Your task to perform on an android device: My sister Mared is inspired by the results I've achieved and wants to join me in my workout plan. I'm sharing my progress report with her at maredharris@gmail.com.
Image 0: 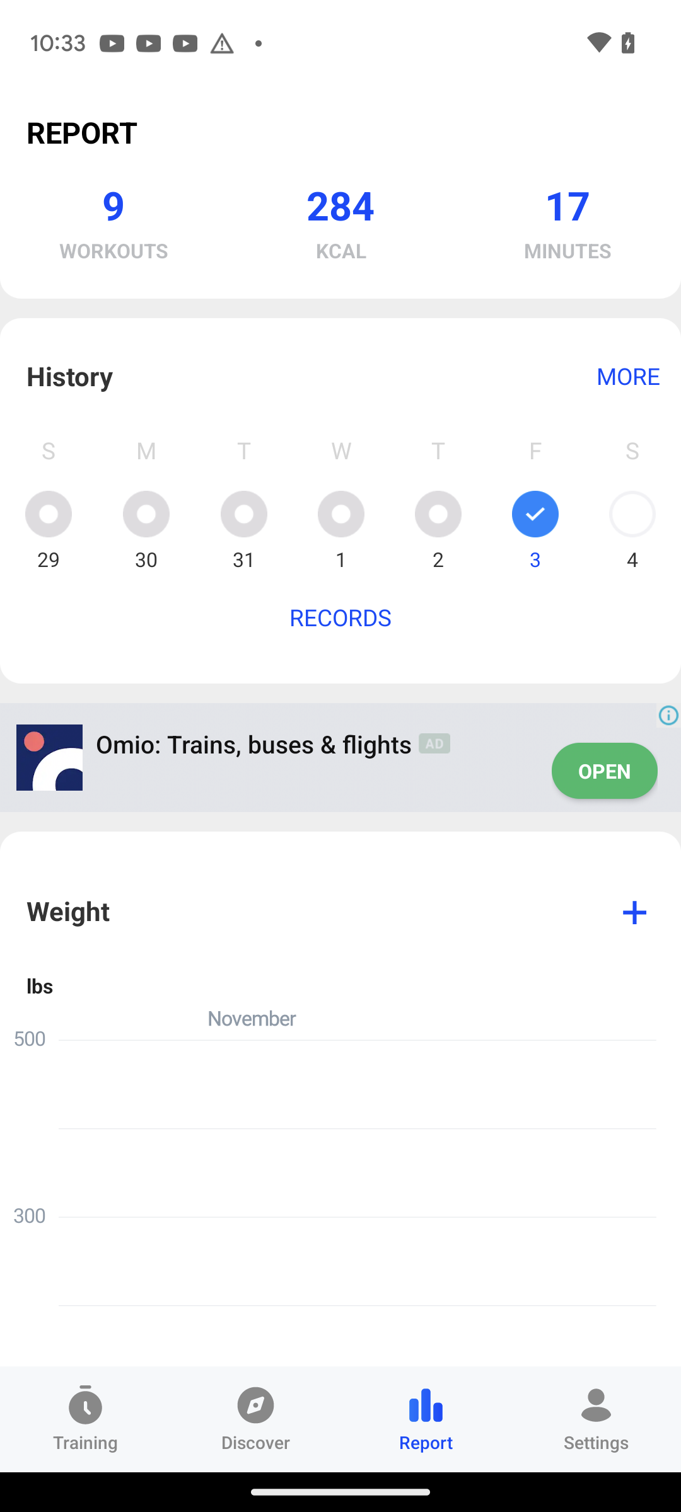
Click on settings option at the bottom right of the screen
Step 0: click (596, 1419)
Image 1: 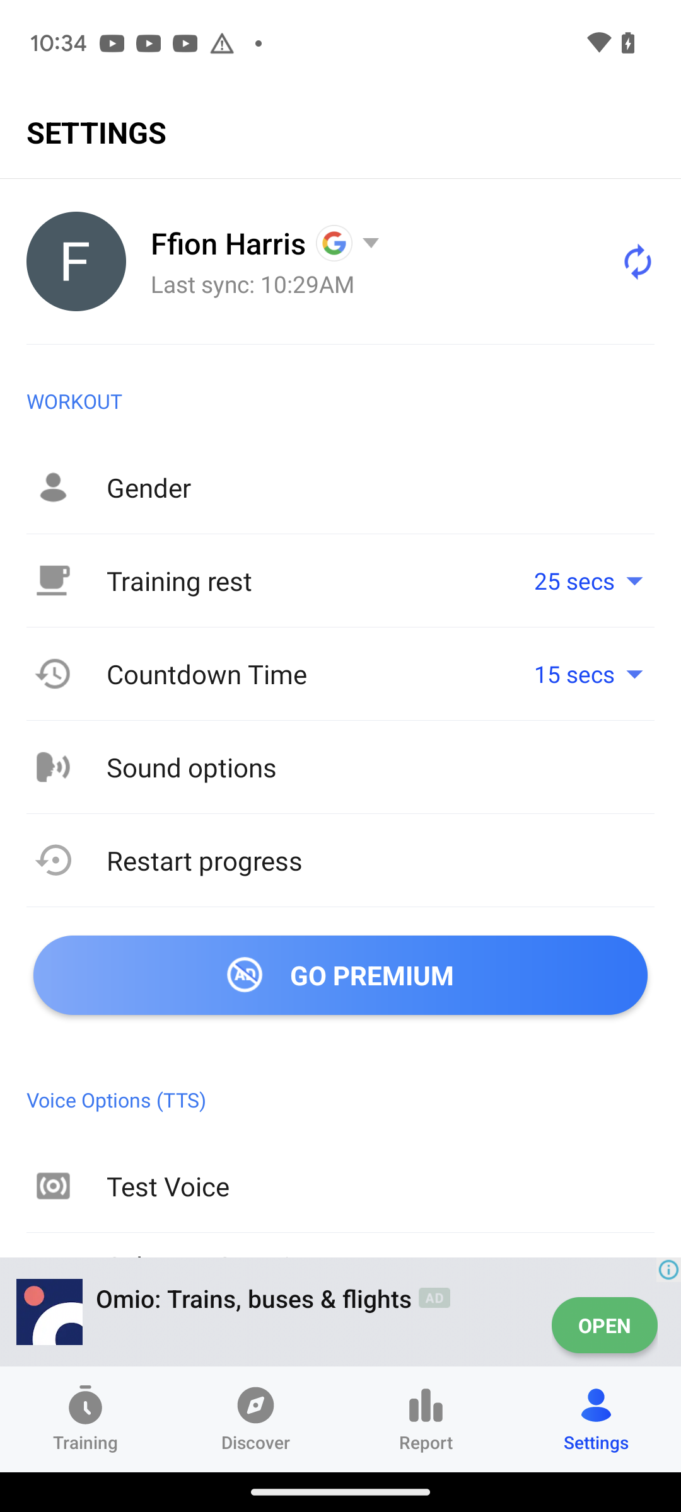
Swipe to view the share option 
Step 1: scroll down
Image 2: 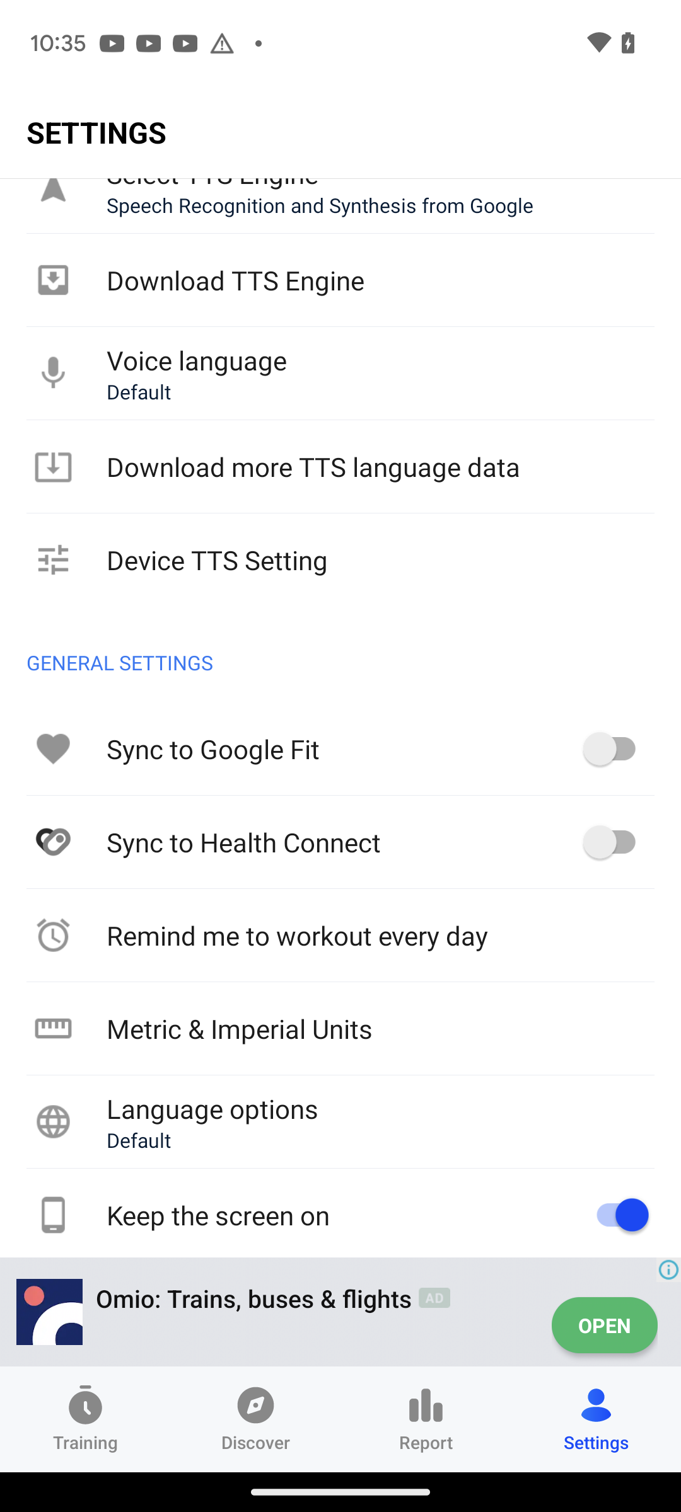
Swipe to view the share option 
Step 2: scroll down
Image 3: 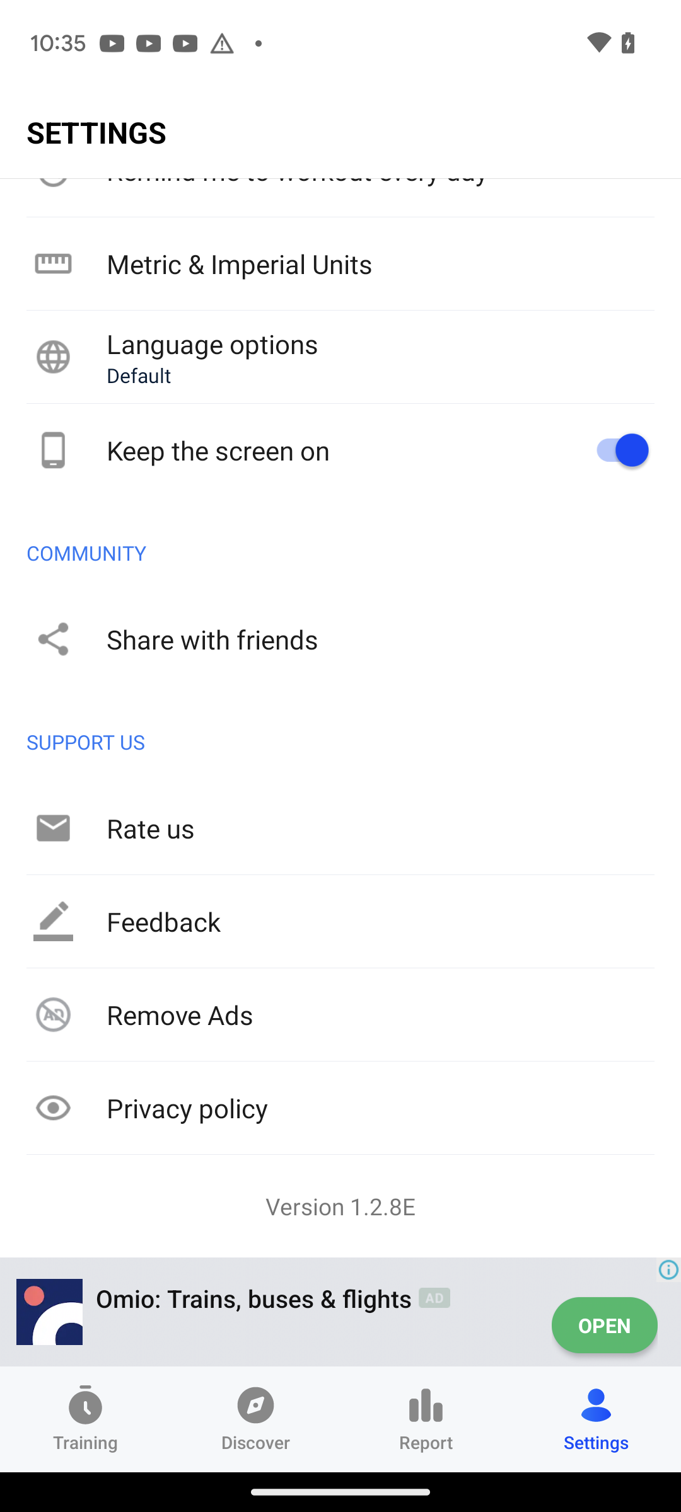
Click on share with friends option
Step 3: click (372, 639)
Image 4: 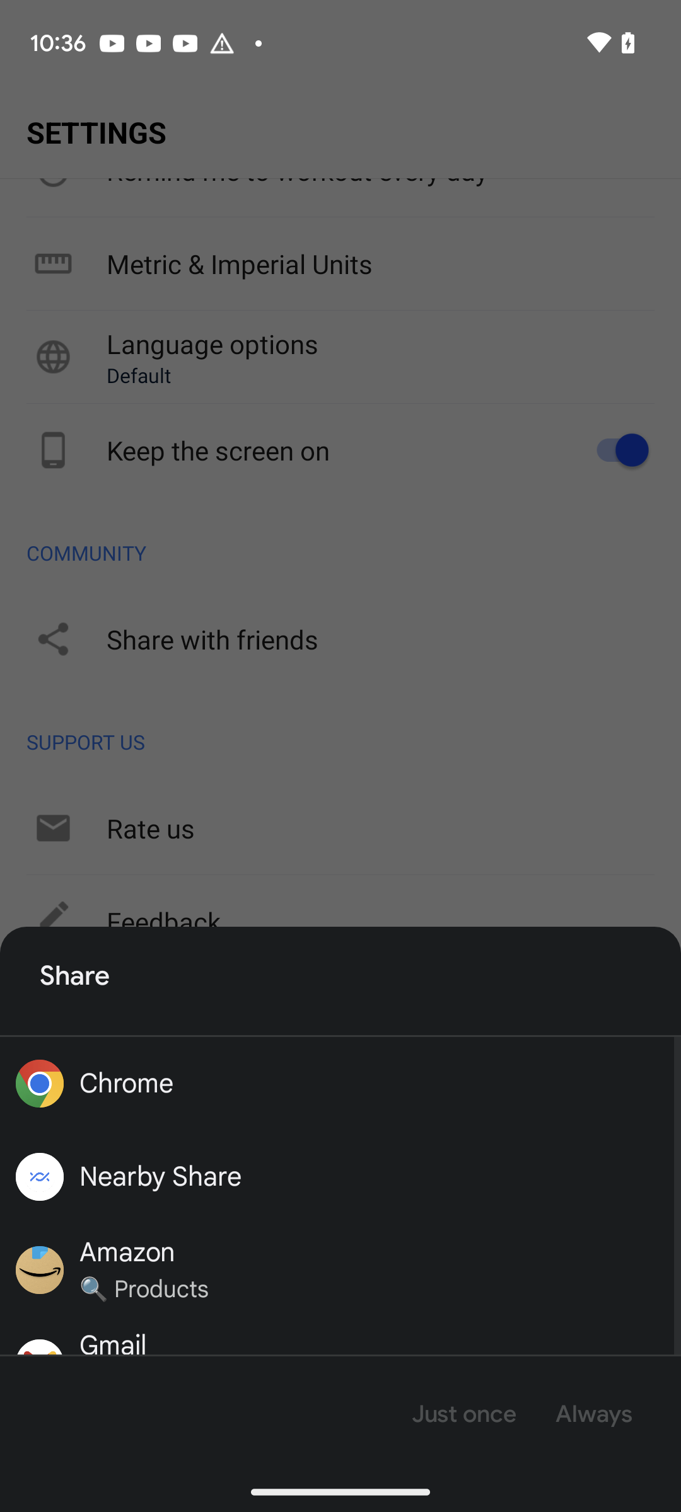
Click on share with friends option
Step 4: wait
Image 5: 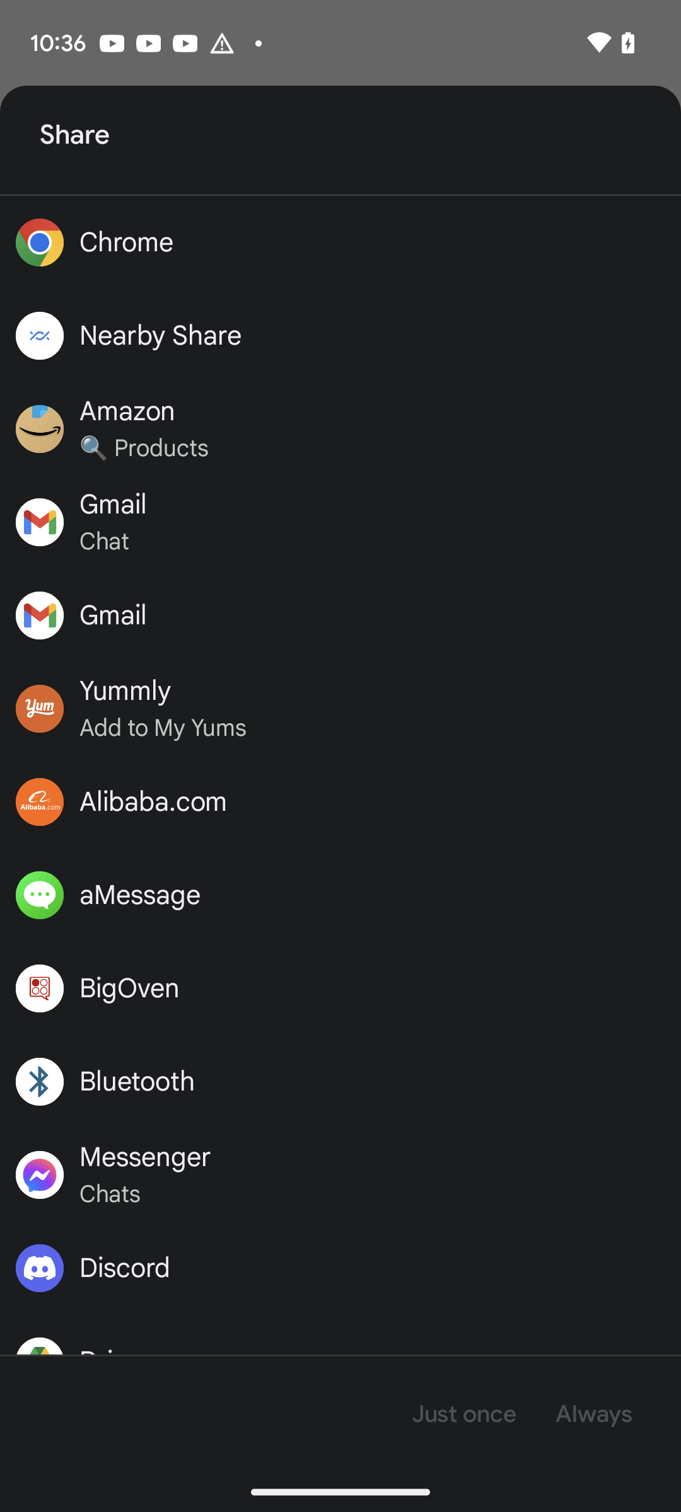
Click on gmail option
Step 5: click (340, 615)
Image 6: 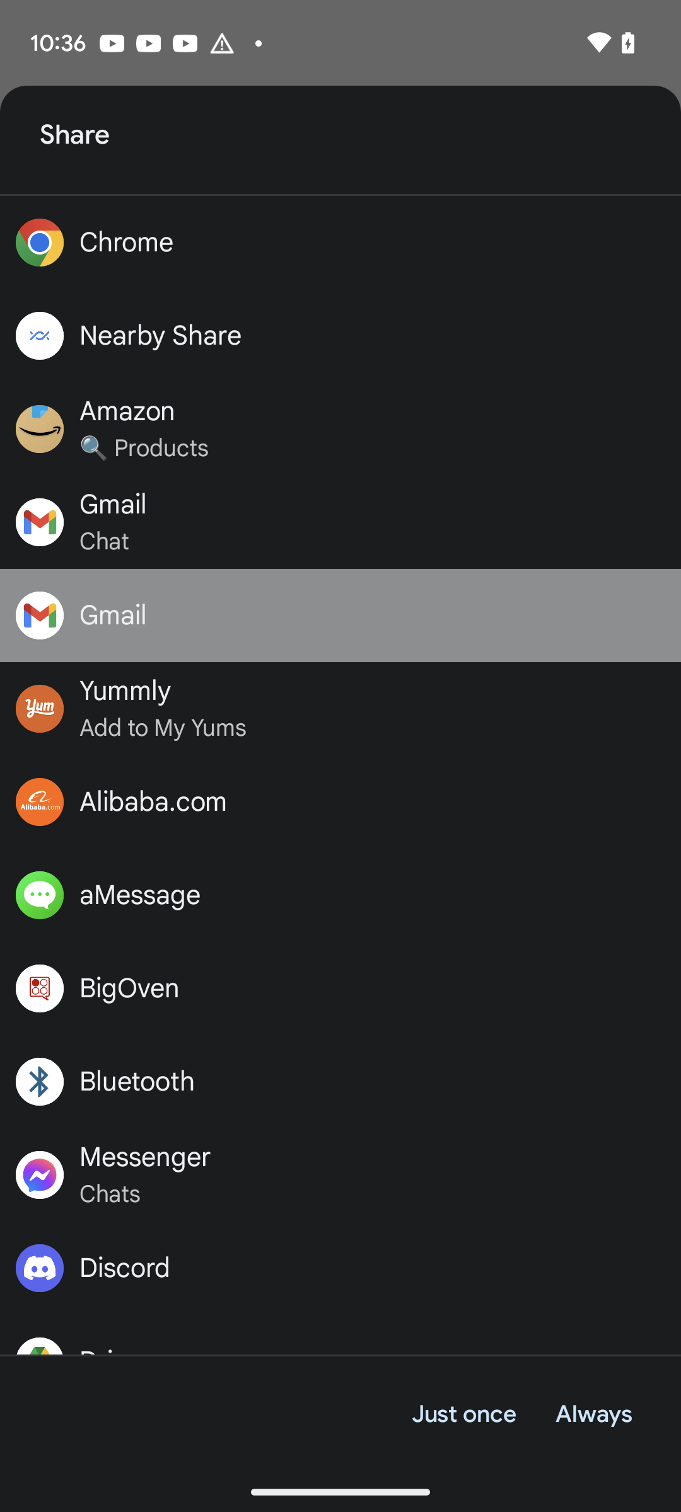
Click on always option
Step 6: click (593, 1414)
Image 7: 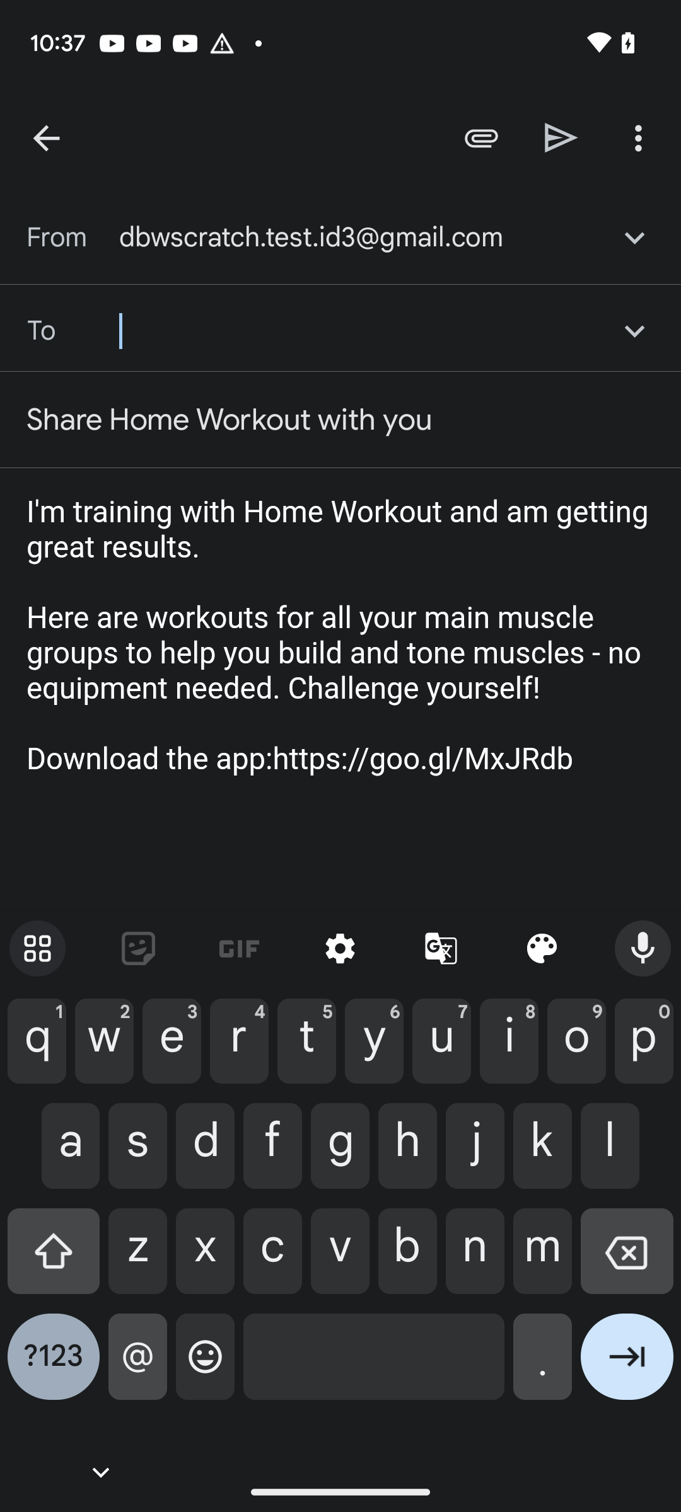
Click on always option
Step 7: wait
Image 8: 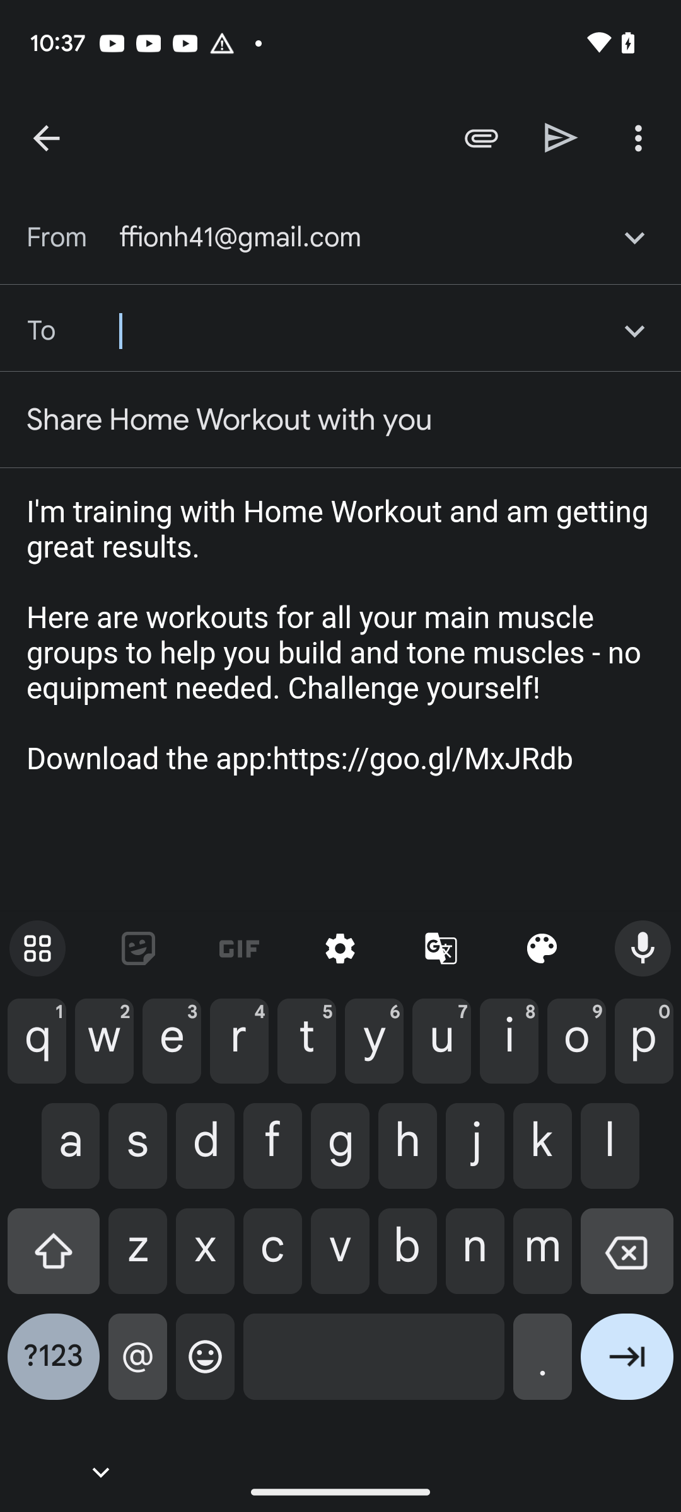
Enter maredharris@gmail.com as the recipients id
Step 8: type "maredharris@gmail.com"
Image 9: 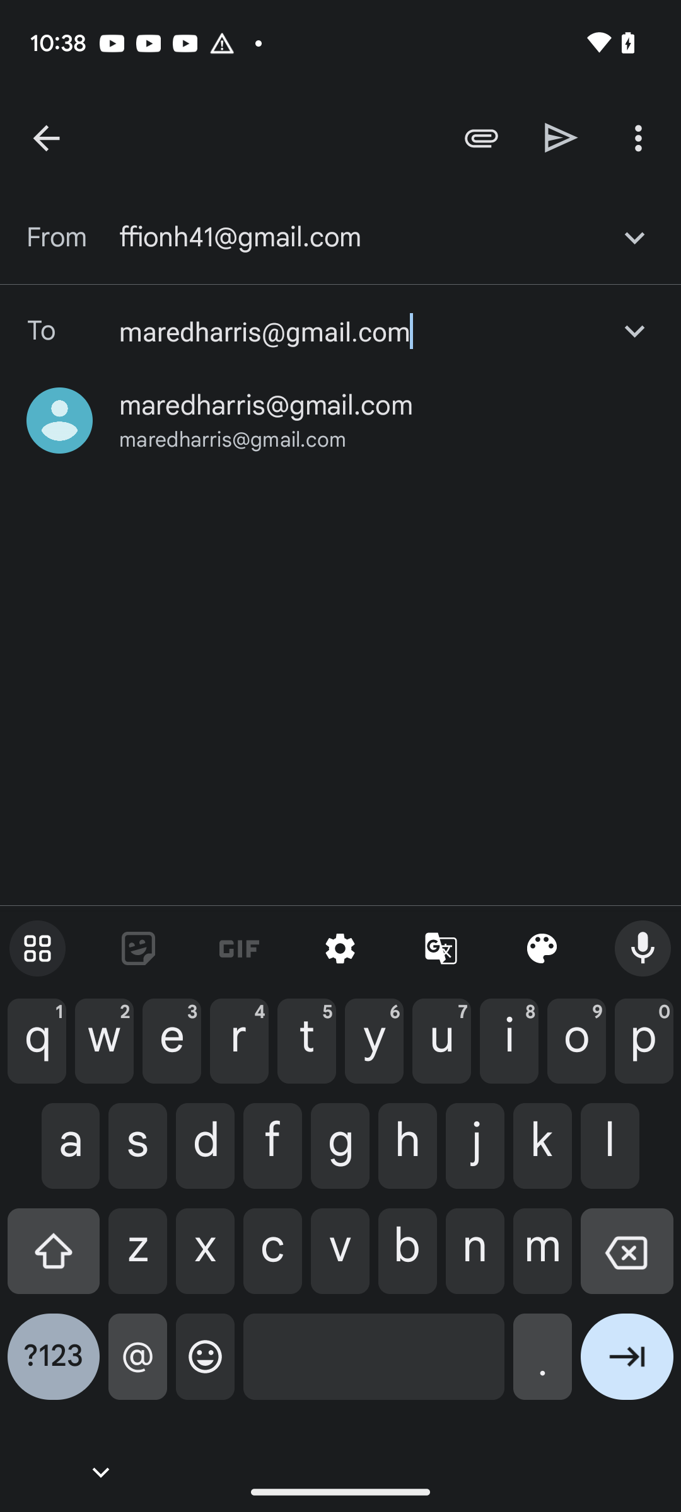
Click on the first search result
Step 9: click (266, 405)
Image 10: 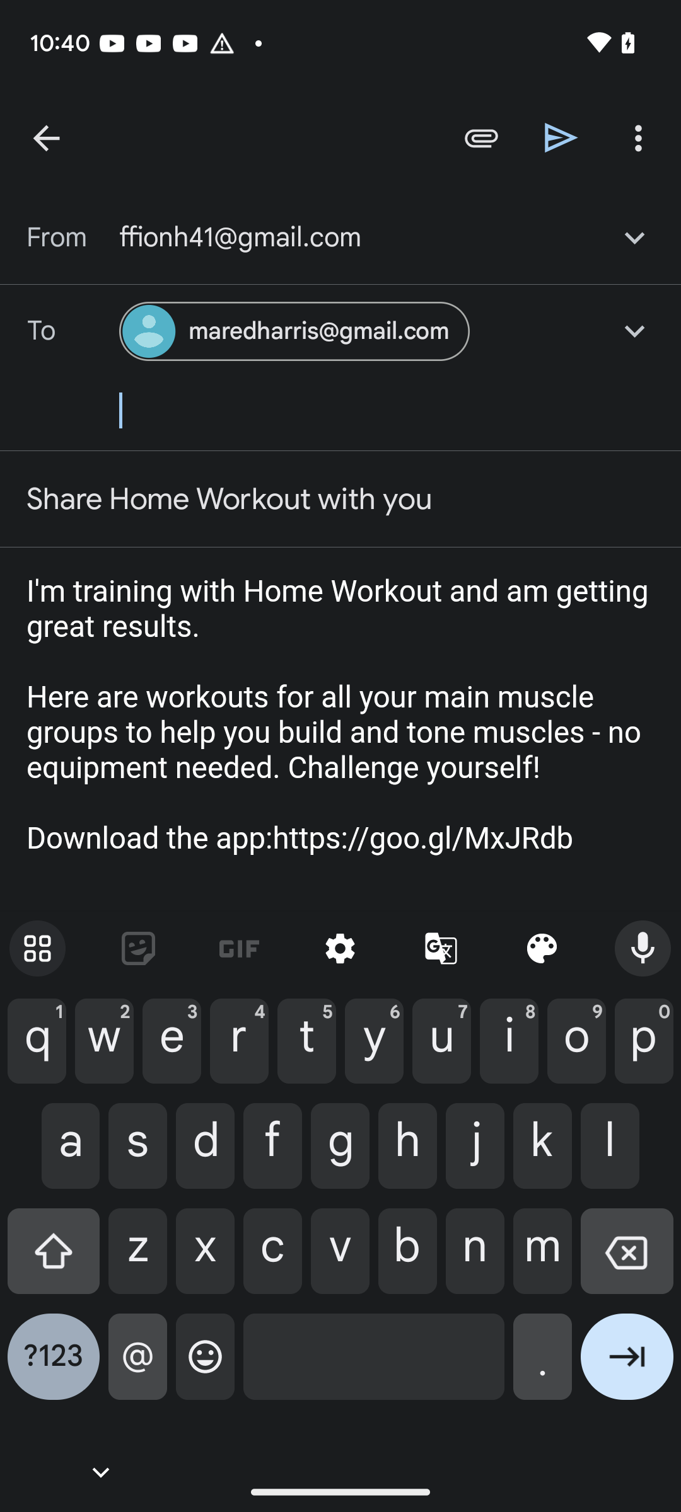
Click on send icon
Step 10: click (561, 137)